Your task to perform on an android device: My wife is also interested in Lacrimosa song and she asked me to share this song, so share Lacrimosa song by Wolfgang Amadeus Mozart at clarawagner98b@gmail.com on Gmail from Spotify app.
Image 0: 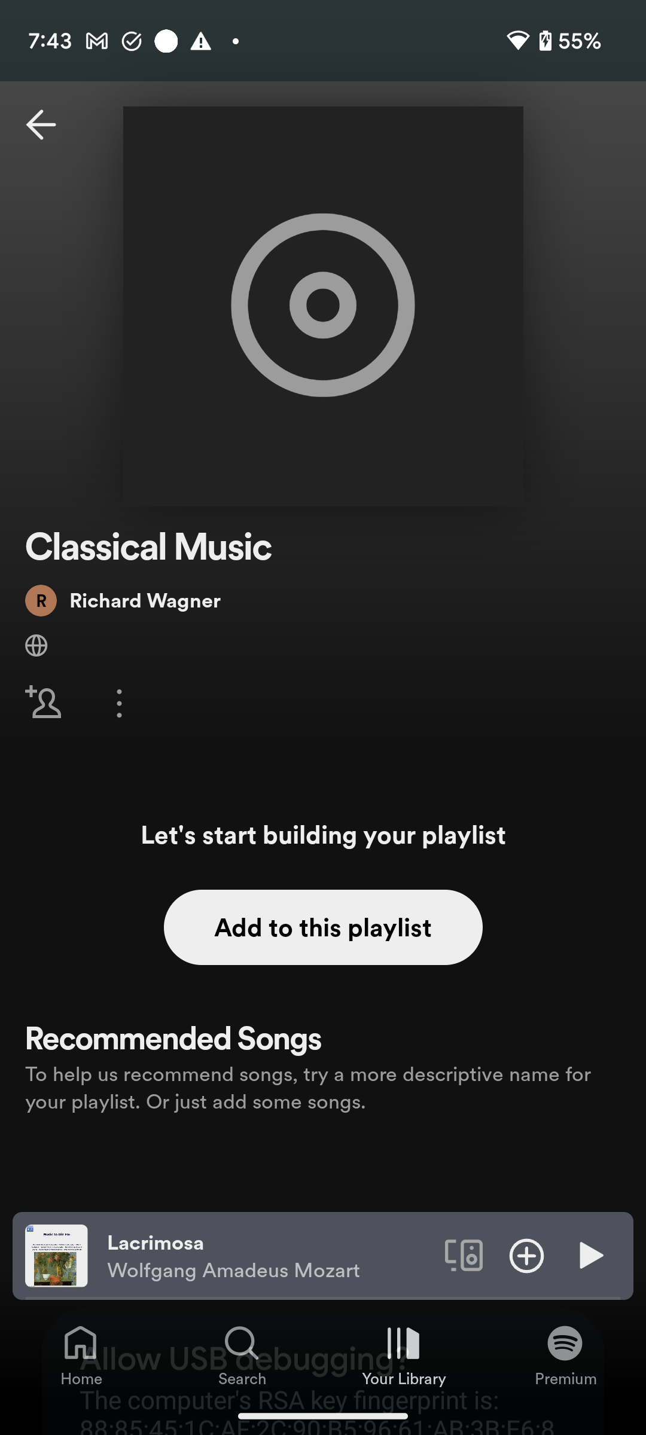
Click on the Lacrimosa song playing window to view the share option of this song.
Step 0: click (269, 1256)
Image 1: 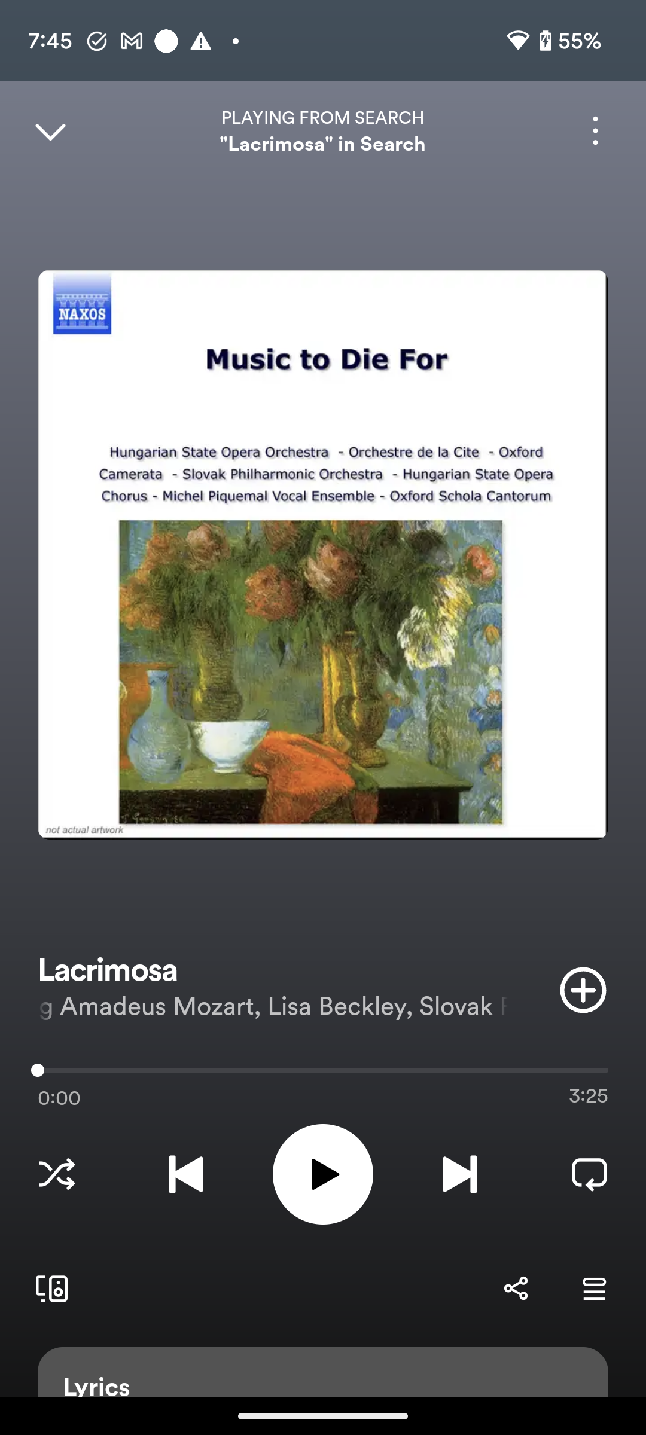
Click on the share icon at the bottom right corner of the screen to share this song.
Step 1: click (516, 1289)
Image 2: 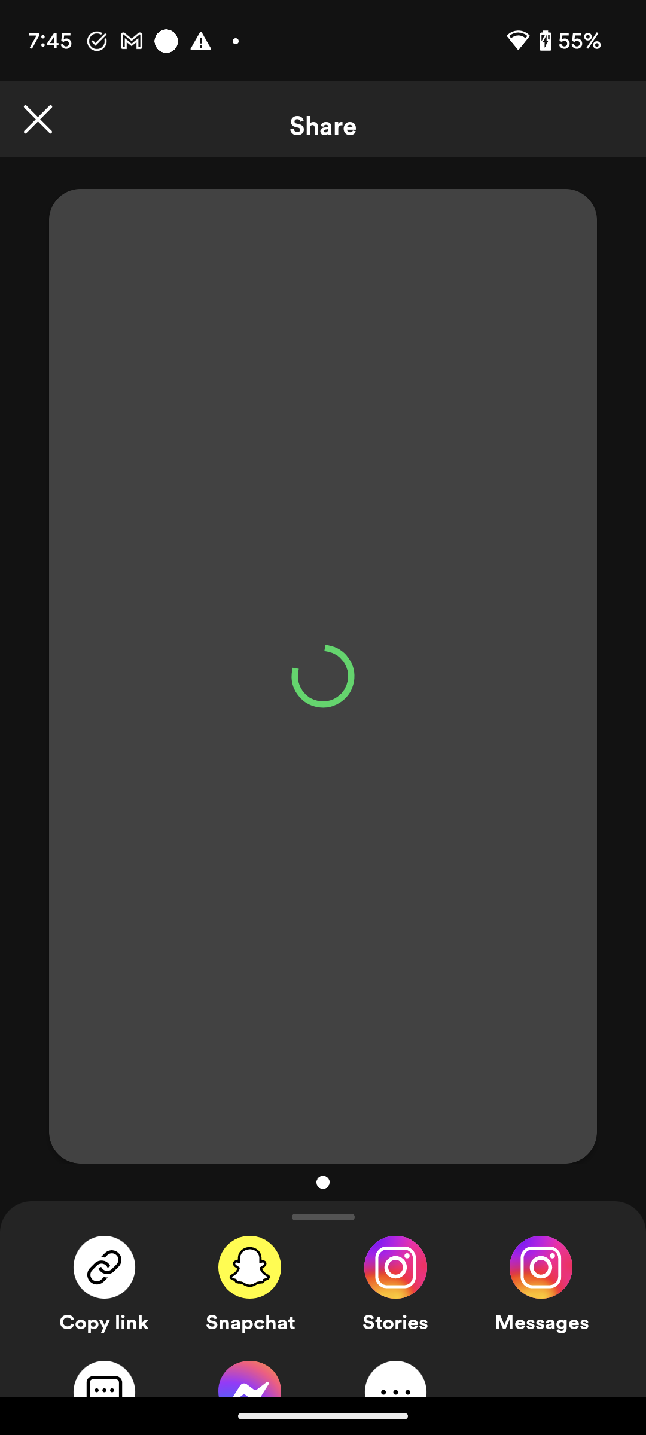
Scroll up to view more option to share this song.
Step 2: scroll down
Image 3: 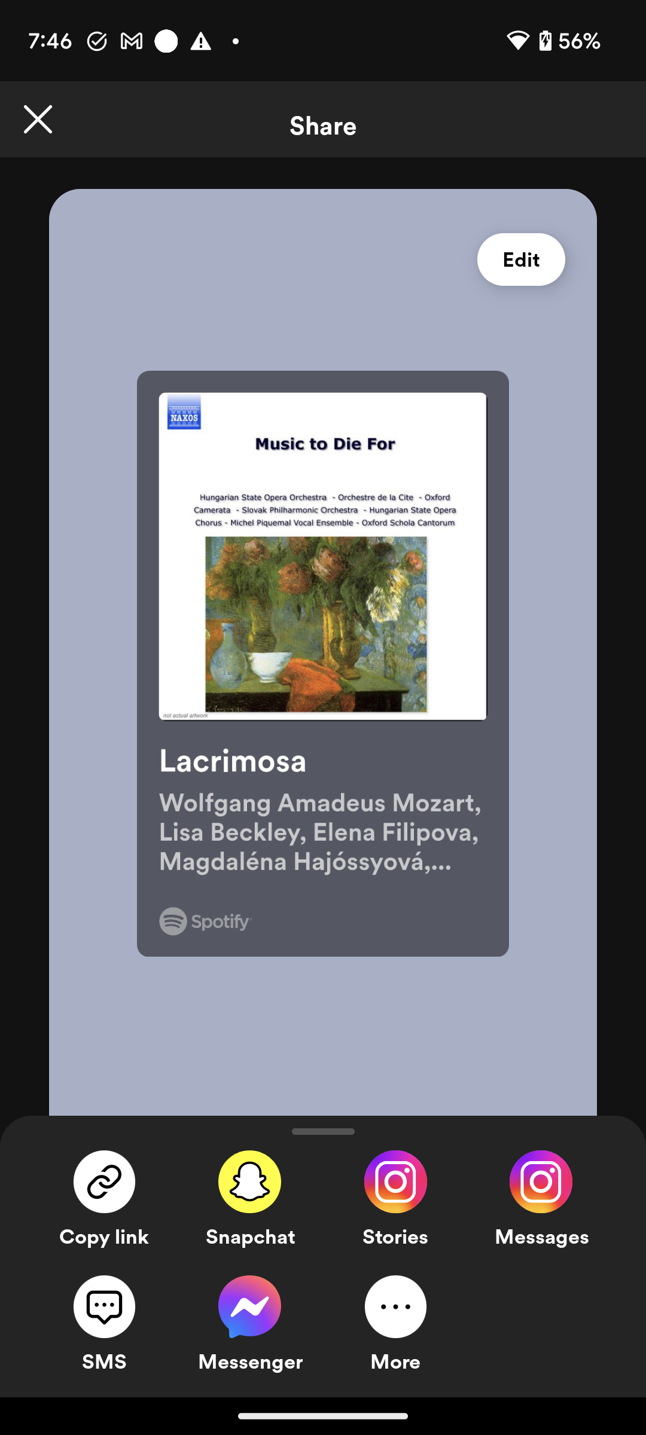
Click on the More option to view the Gmail app to share this song.
Step 3: click (395, 1322)
Image 4: 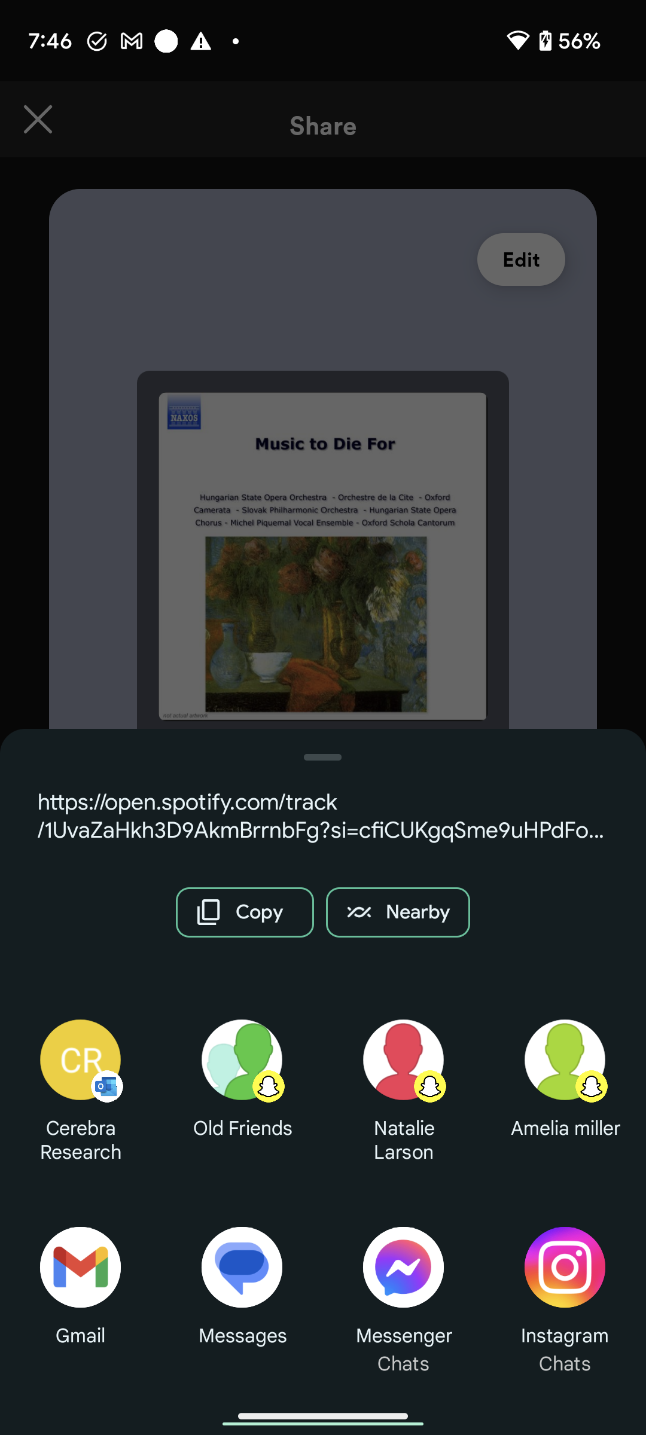
Click on the Gmail app icon to select this app to share this song.
Step 4: click (80, 1267)
Image 6: 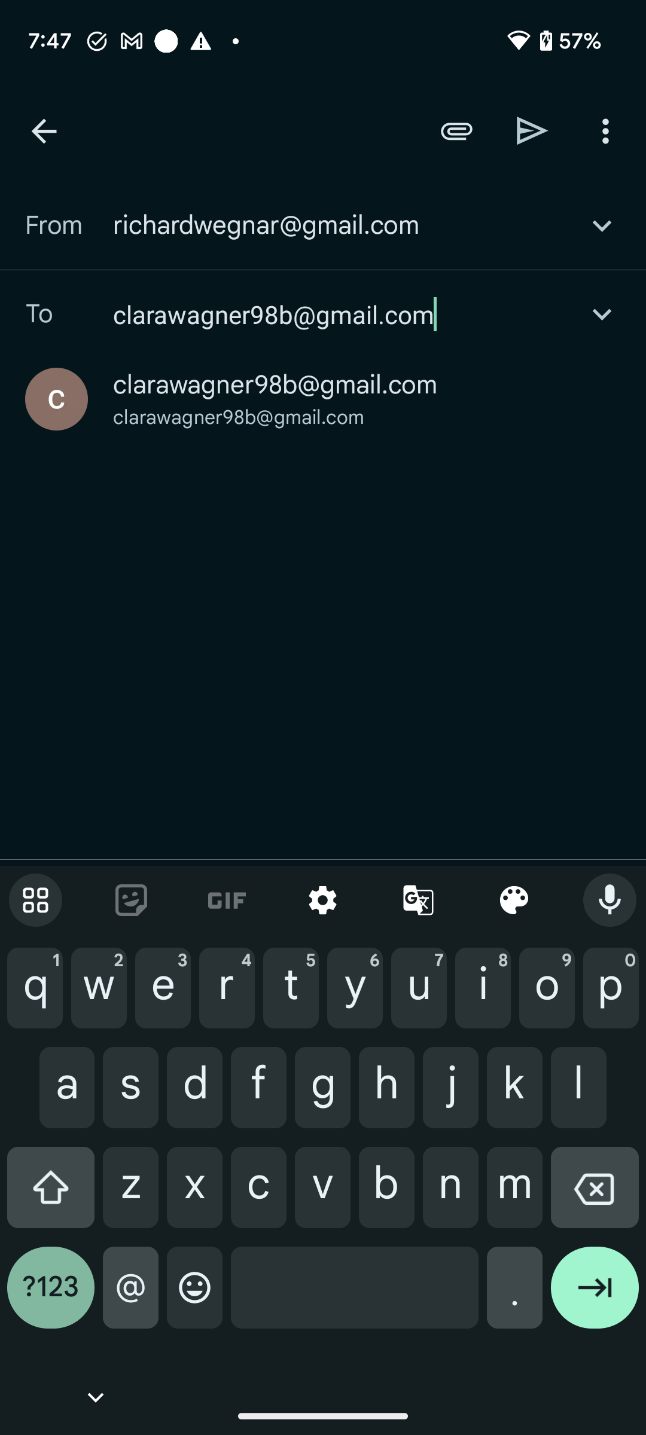
Click on the clarawagner98b@gmail.com to select the recipient account.
Step 6: click (275, 384)
Image 7: 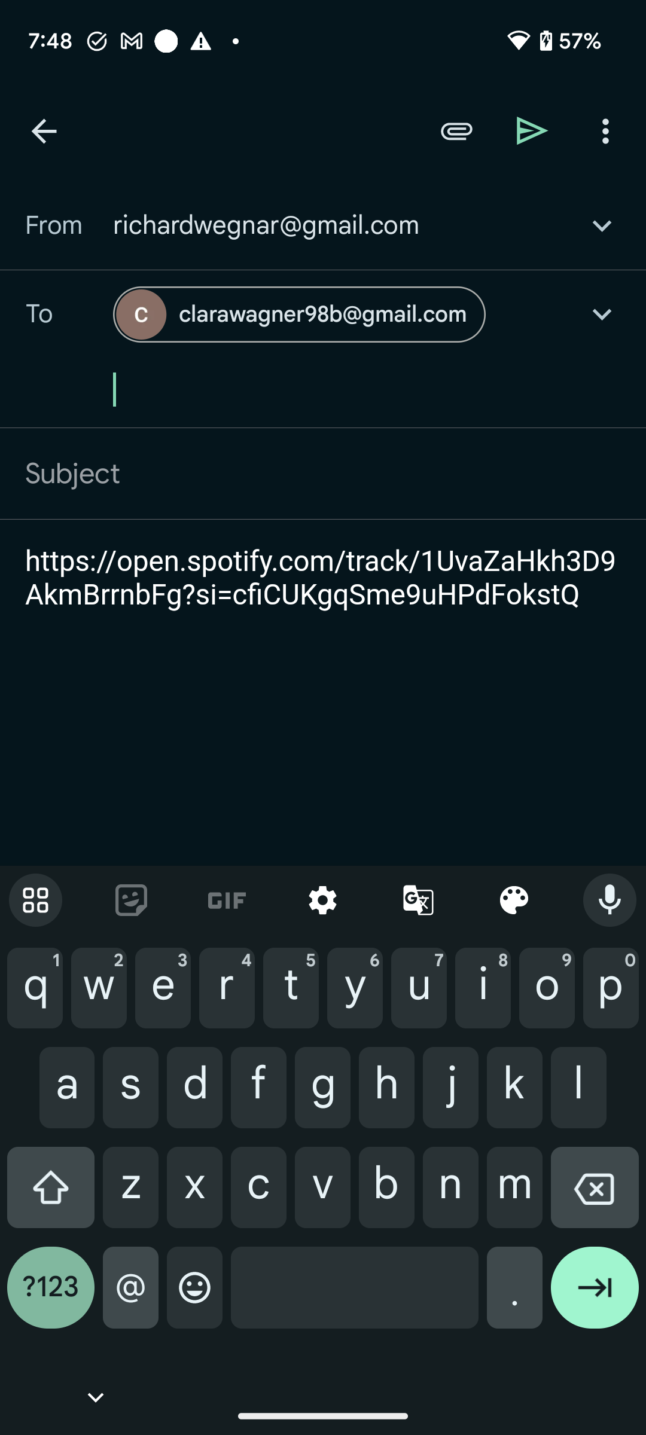
Click on the send button icon at the top right corner of the screen to share this song with my wife.
Step 7: click (532, 130)